Your task to perform on an android device: Go to the Presentations app & add the image to the slide
Image 0: 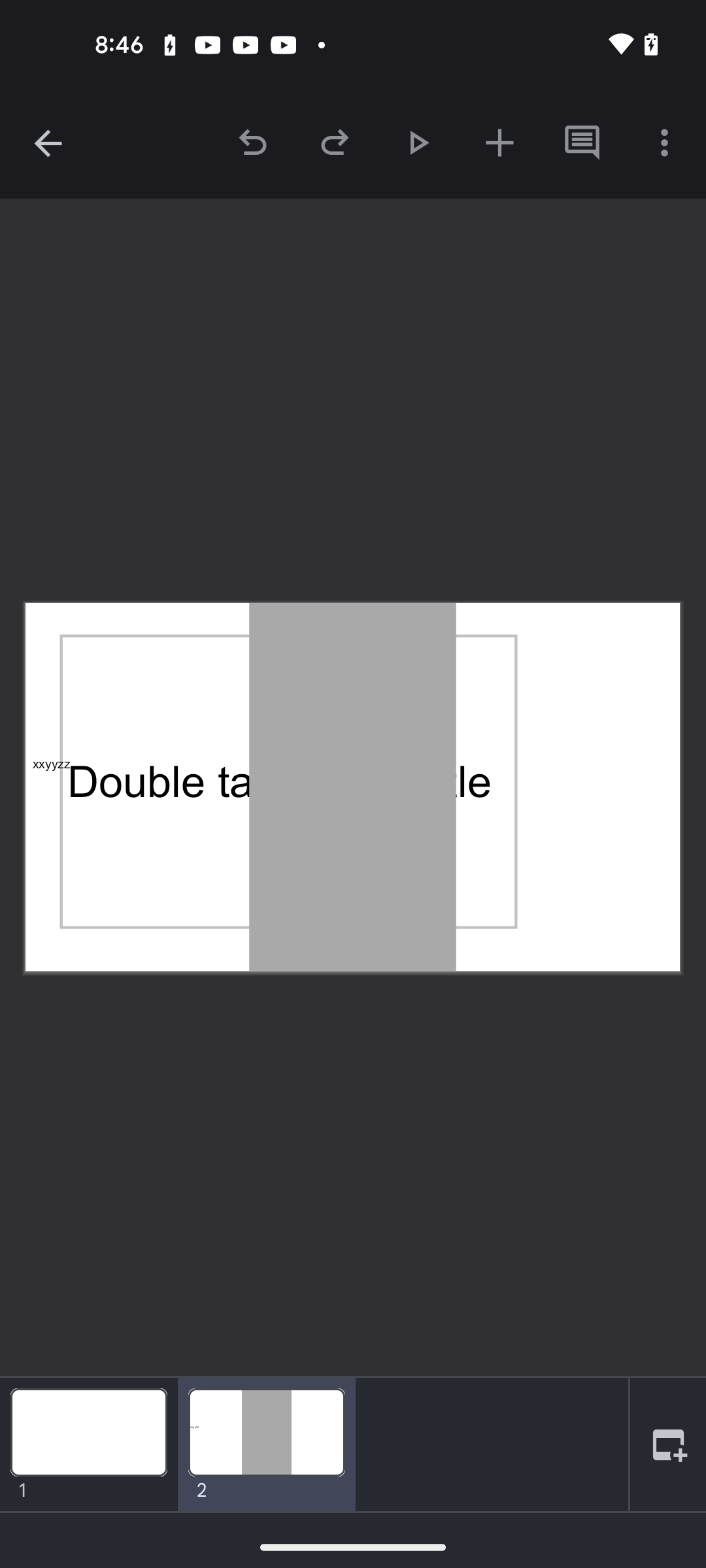
open the Presentations app
Step 0: open app "Presentations"
Image 3: 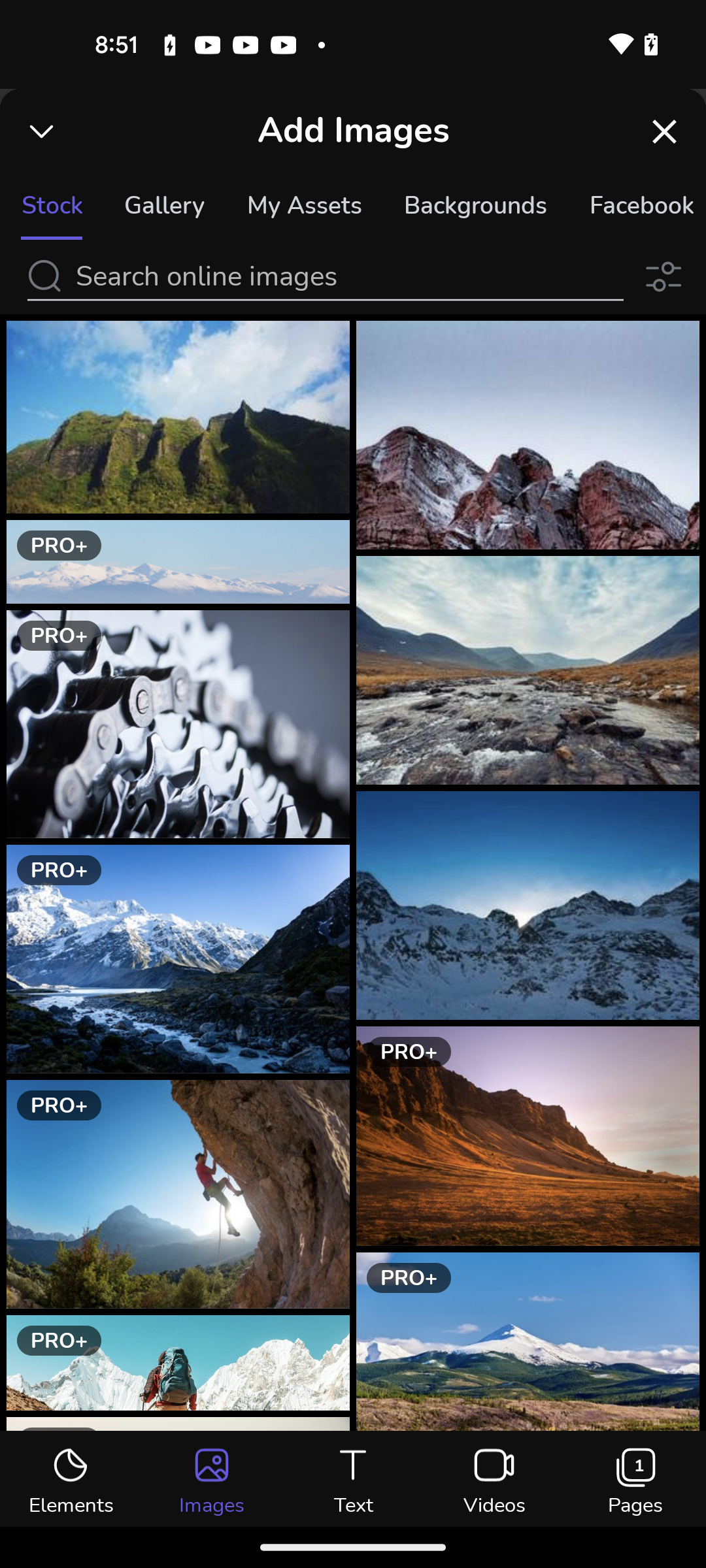
click on the Gallery tab at the top of the screen
Step 3: click (164, 205)
Image 4: 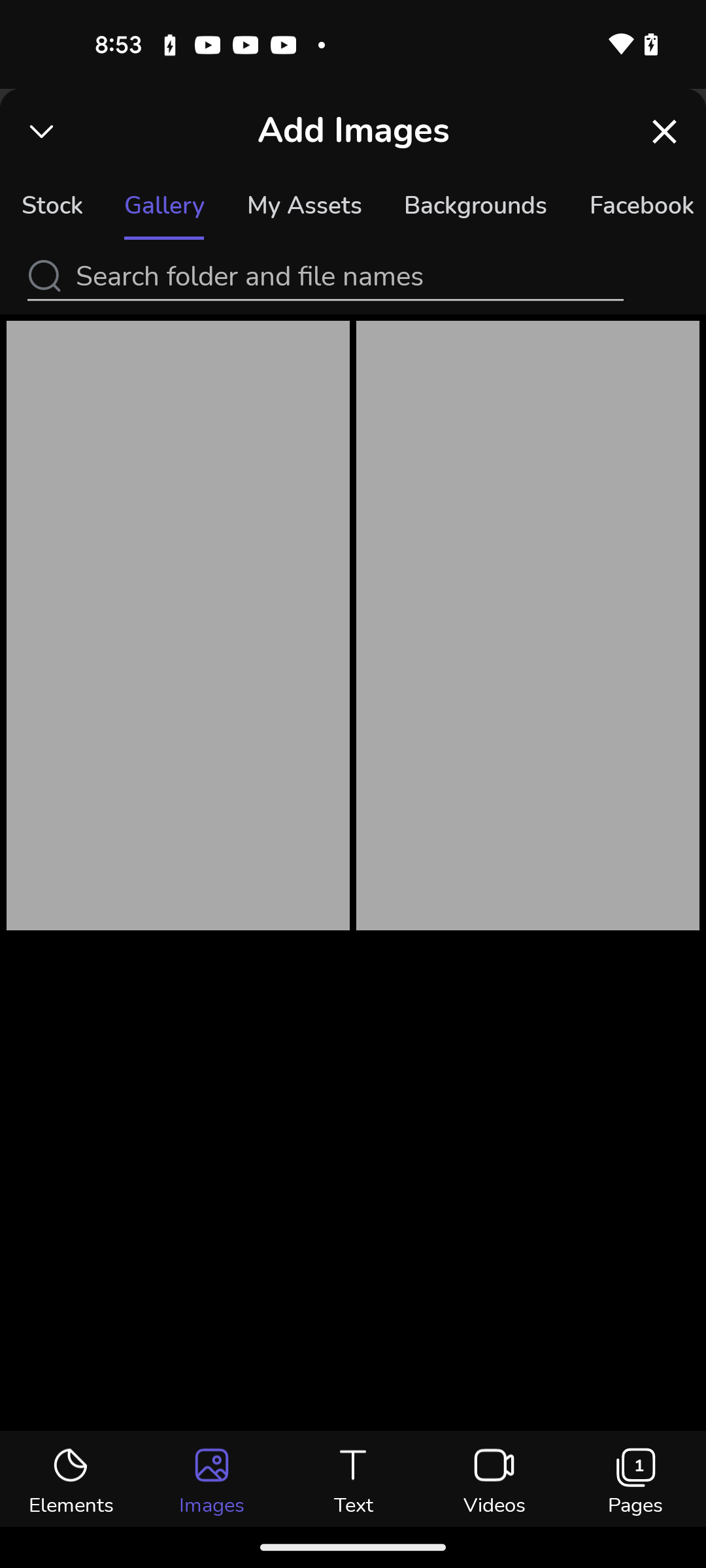
select the first image
Step 4: click (353, 872)